Your task to perform on an android device: View radar and maps on the AccuWeather mobile app.
Image 0: 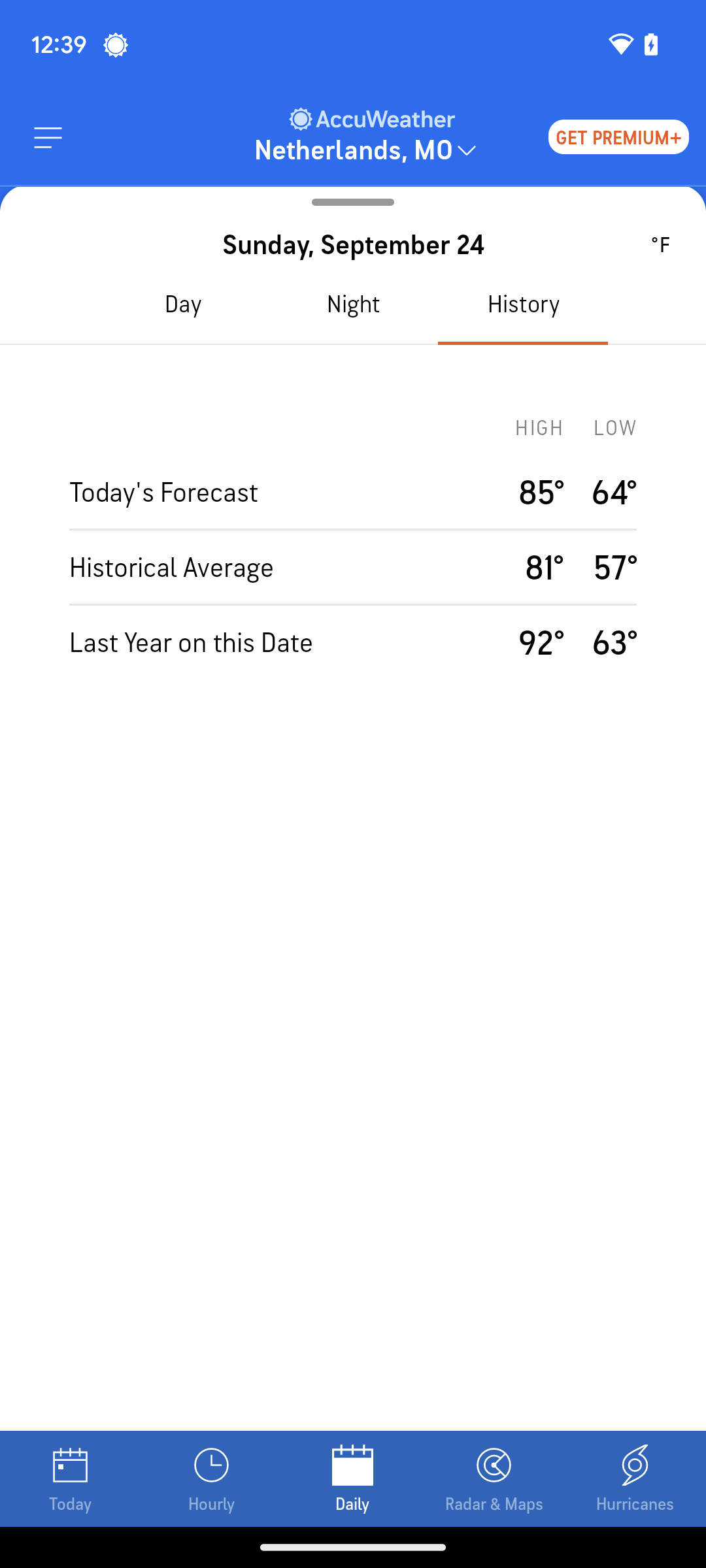
At the bottom of the screen, click on the radar & maps icon.
Step 0: click (494, 1478)